Your task to perform on an android device: Play my favorite music videos by George Bizet and subscribe to the channel.
Image 0: 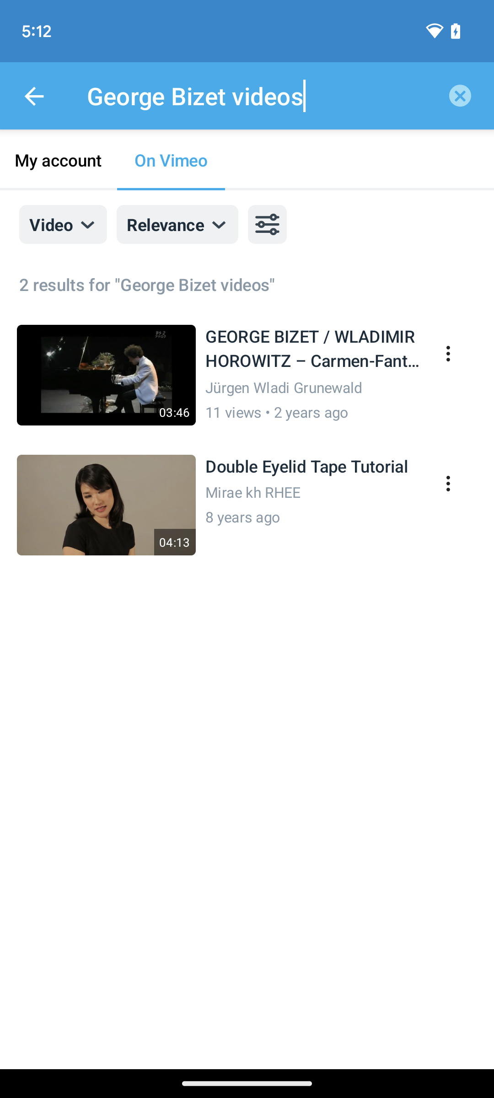
Tap on the first video present on the screen.
Step 0: click (144, 386)
Image 2: 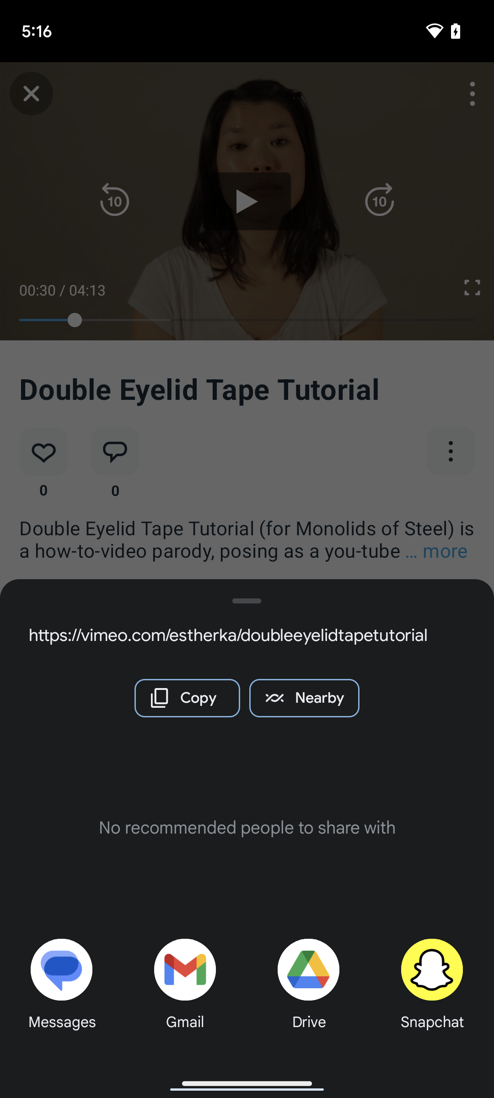
Click on the follow present on the screen.
Step 2: wait
Image 3: 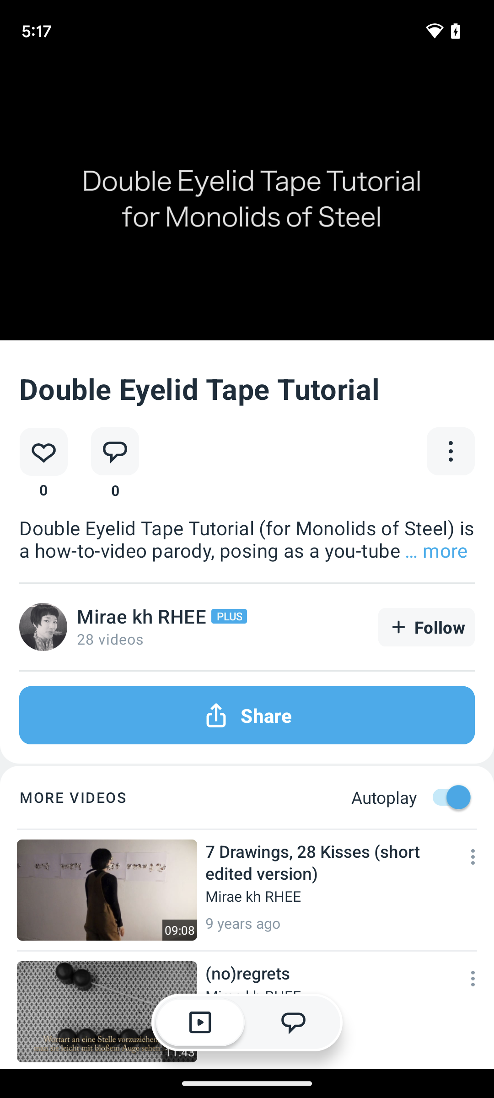
Click on the follow present on the screen.
Step 3: click (426, 627)